Your task to perform on an android device: I will start the stopwatch to record my Pilates timings on the Giant Stopwatch app.
Image 1: 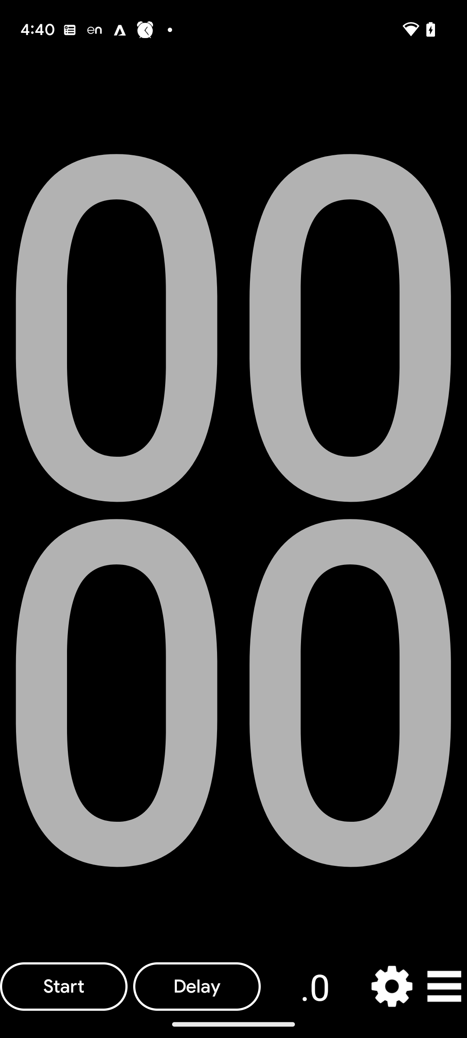
Open Giant Stopwatch app
Step 1: click (64, 986)
Image 2: 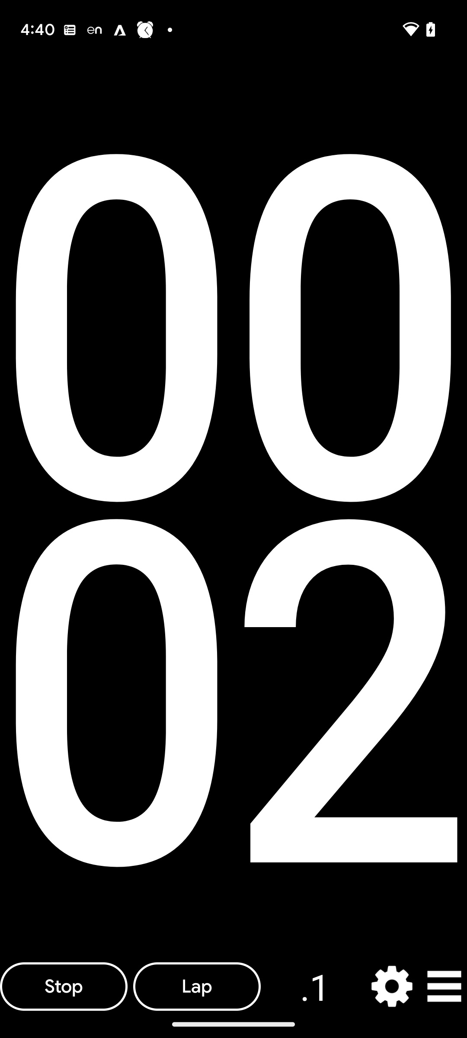
Open Giant Stopwatch app
Step 2: wait